Your task to perform on an android device: While reading the QualityLand book i remember a word appropriate is used, i search for this word in the book in the play books app.
Image 0: 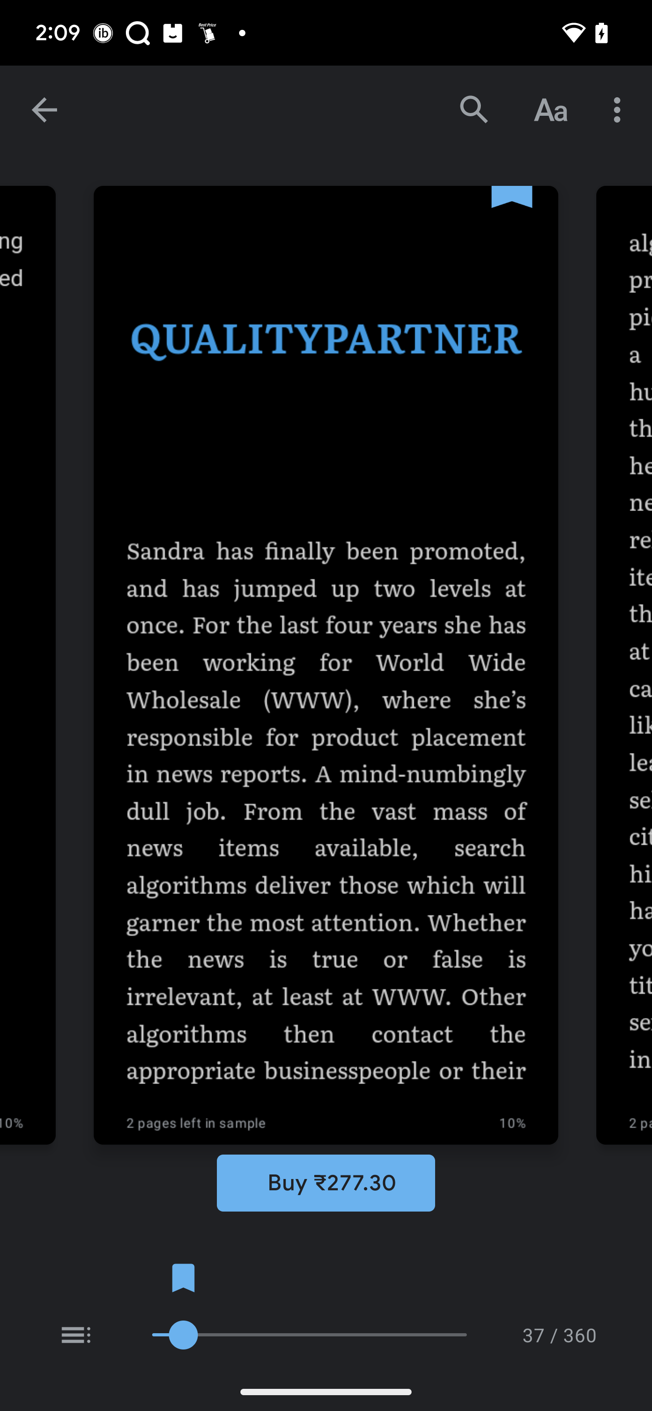
Click on the search icon
Step 0: click (475, 109)
Image 1: 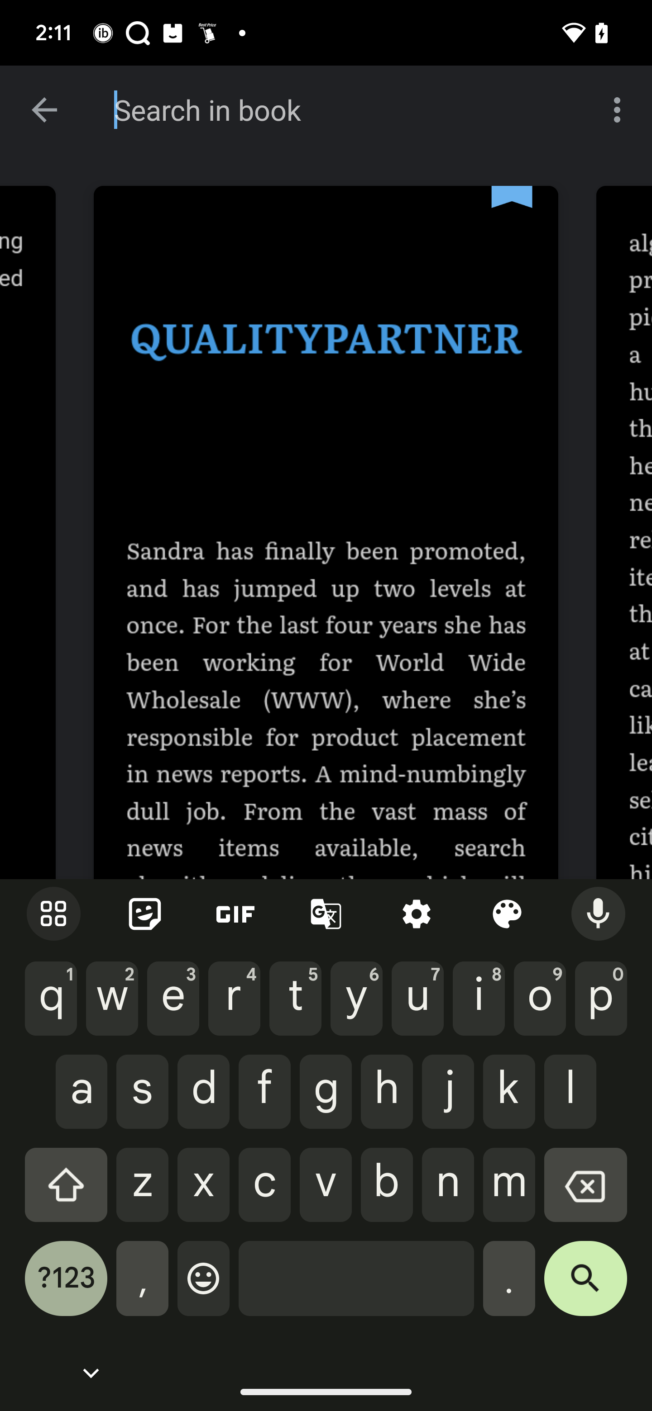
Type Appropriate in the search bar
Step 1: type "Appropriate"
Image 2: 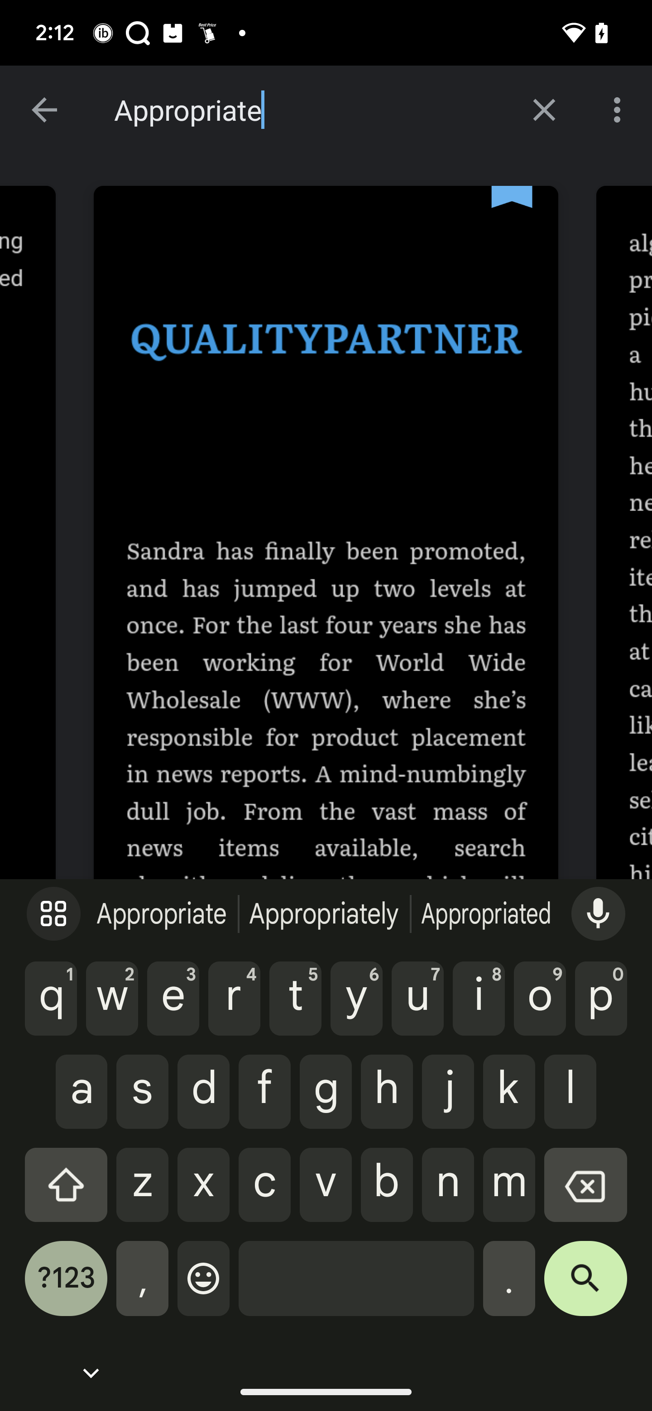
Click the search icon on the keyboard
Step 2: click (585, 1288)